Your task to perform on an android device: I want to save the Document (1) as Word (.docs) with the name Baking Plans in Microsoft word app.
Image 0: 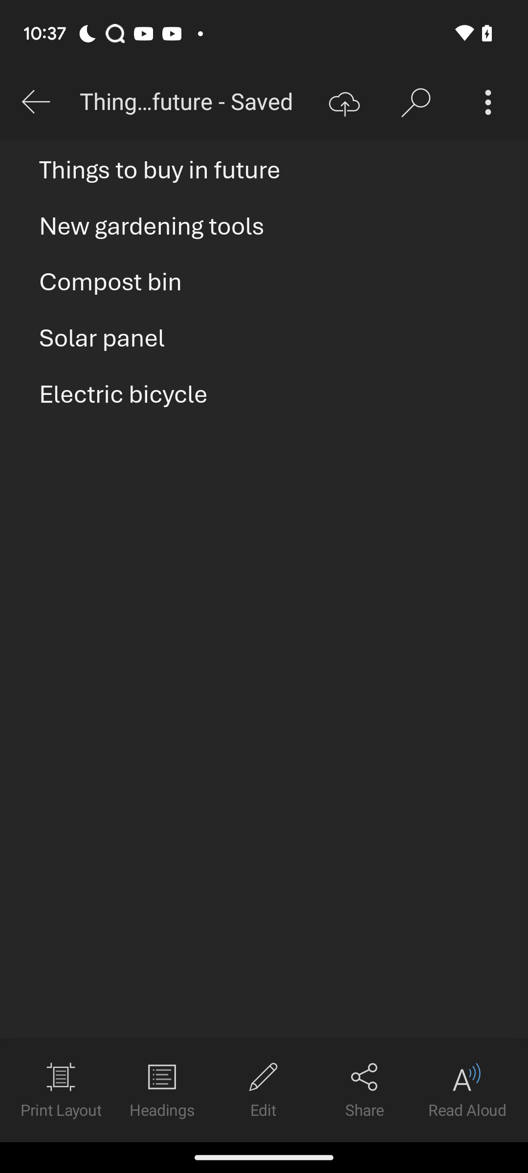
Click on the back arrow at the top left of the screen
Step 0: click (36, 102)
Image 2: 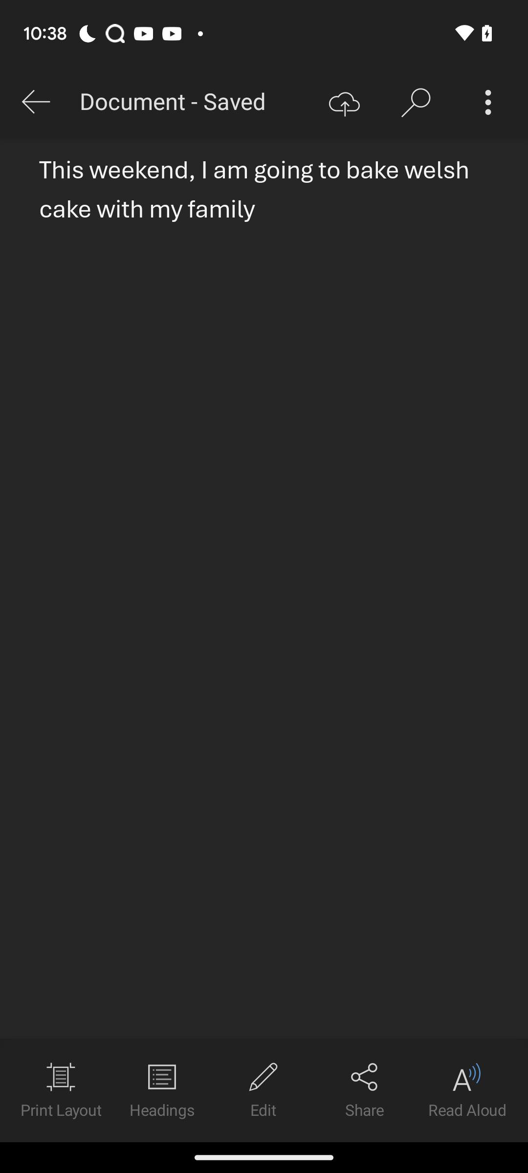
Click on the three dot icon at the top right of the screen
Step 2: click (488, 102)
Image 3: 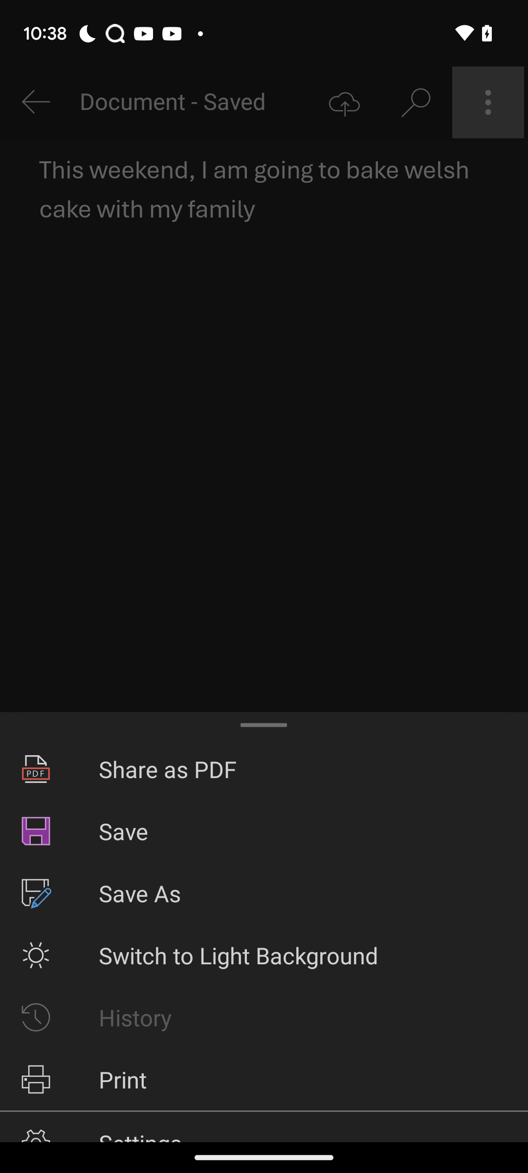
Click on Save As option
Step 3: click (264, 893)
Image 4: 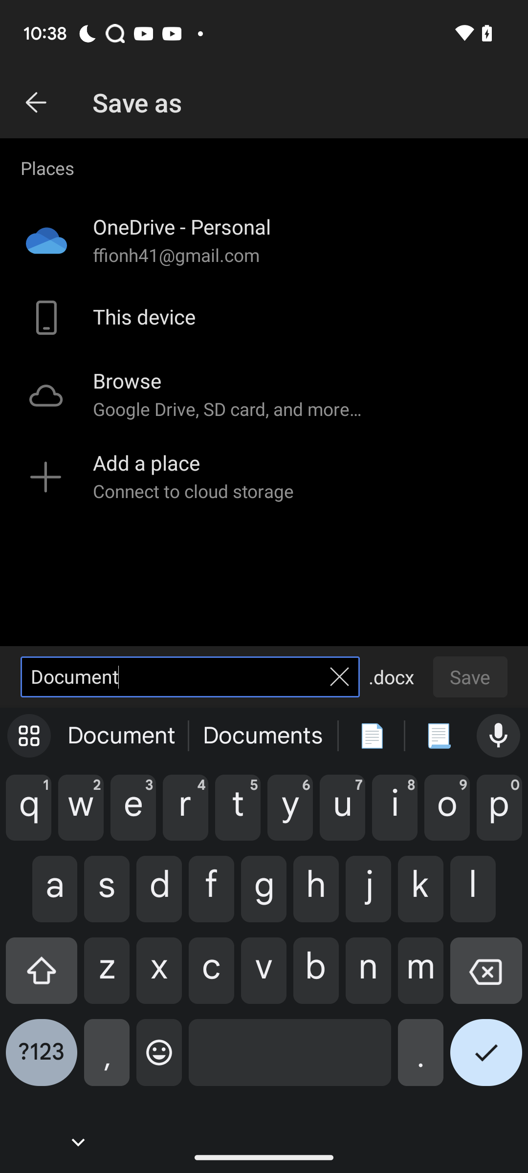
Click on the cross icon
Step 4: click (339, 676)
Image 5: 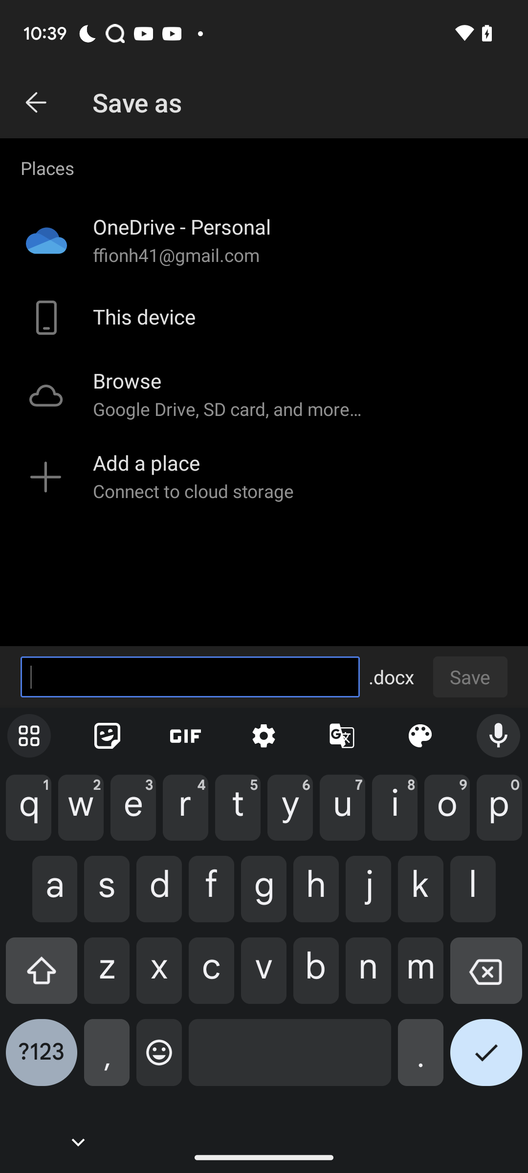
Enter Baking Plans in the textbox
Step 5: type "Baking Plans"
Image 6: 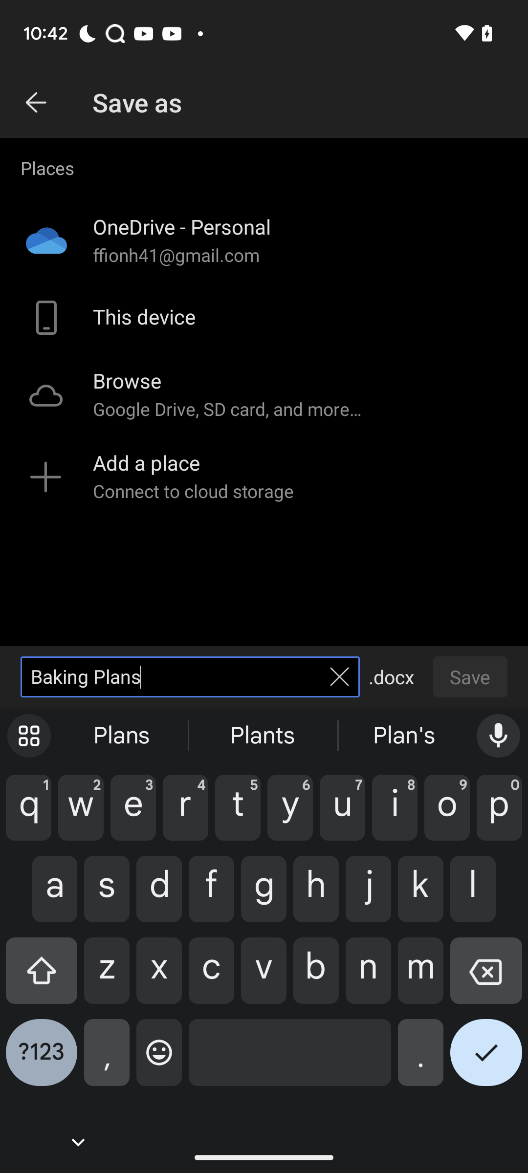
Click on the tick icon in the keypad
Step 6: click (486, 1060)
Image 7: 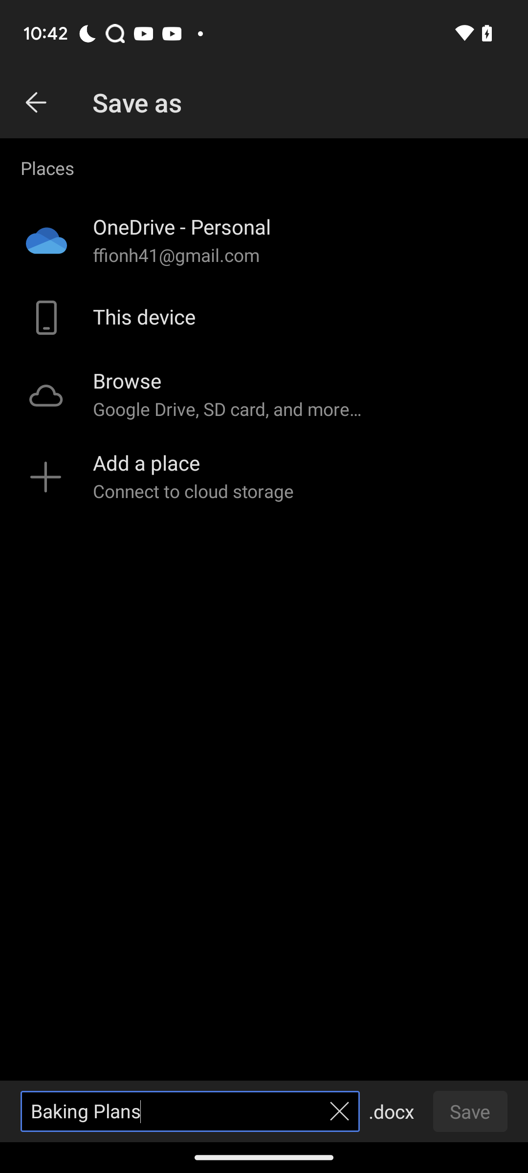
Click on this device
Step 7: click (305, 317)
Image 8: 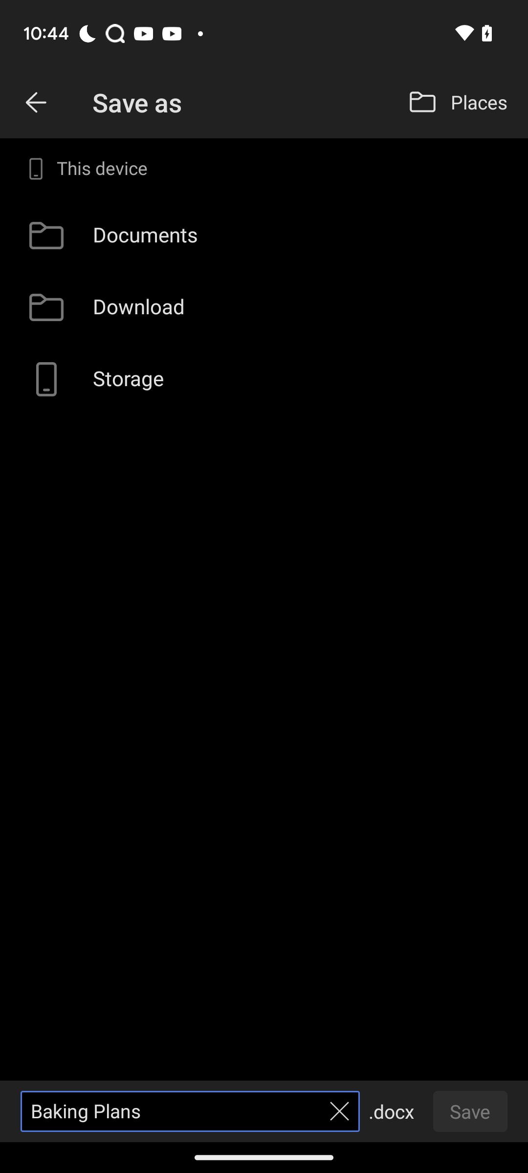
Click on documents
Step 8: click (305, 236)